Your task to perform on an android device: I am left with no Hiking shoes  , Search for womens Hiking shoes  in the Adidas app 
Image 0: 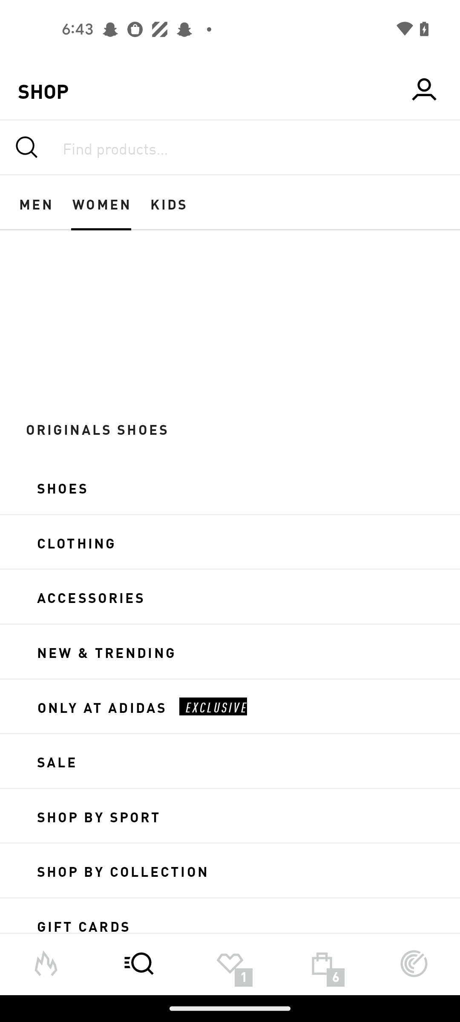
Click on the shoes option 
Step 0: click (230, 487)
Image 1: 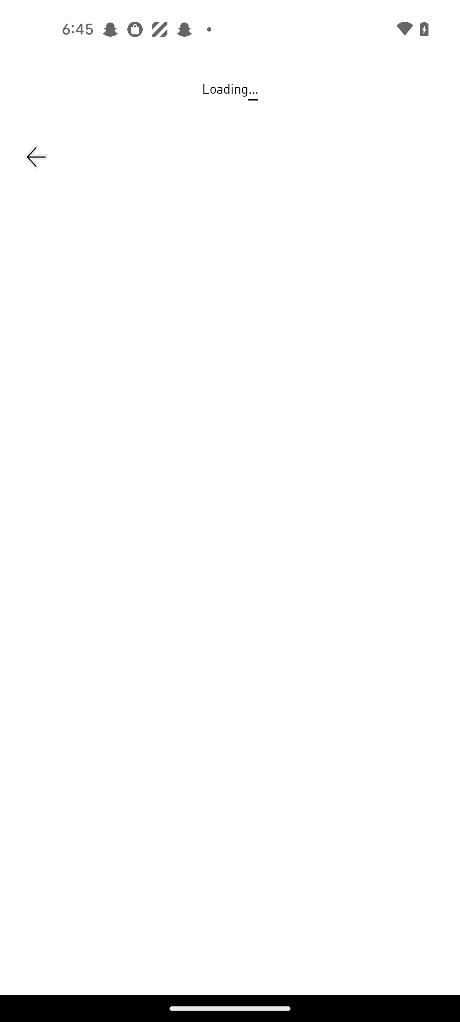
Click on the shoes option 
Step 1: wait
Image 2: 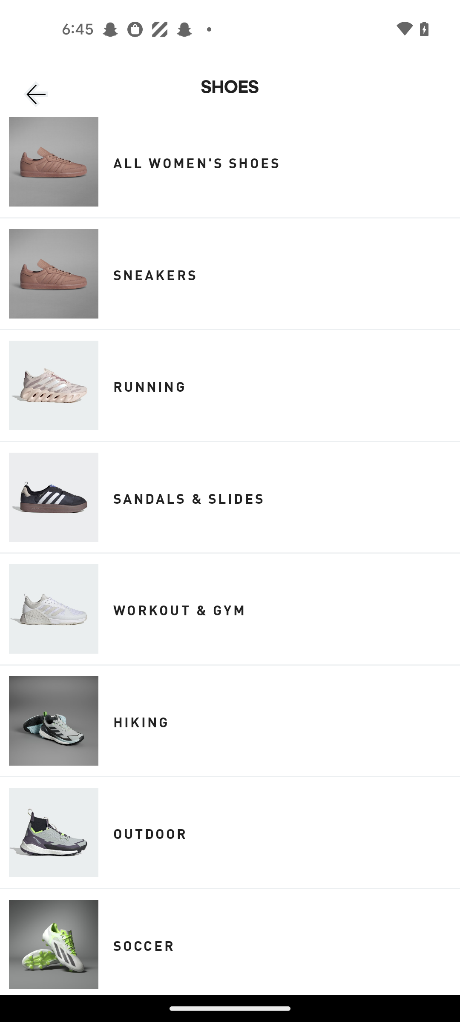
Click on the Hiking option 
Step 2: click (285, 720)